Your task to perform on an android device: To keep track of the orders that have been left for shopping, use the adidas app's "my order" section.
Image 0: 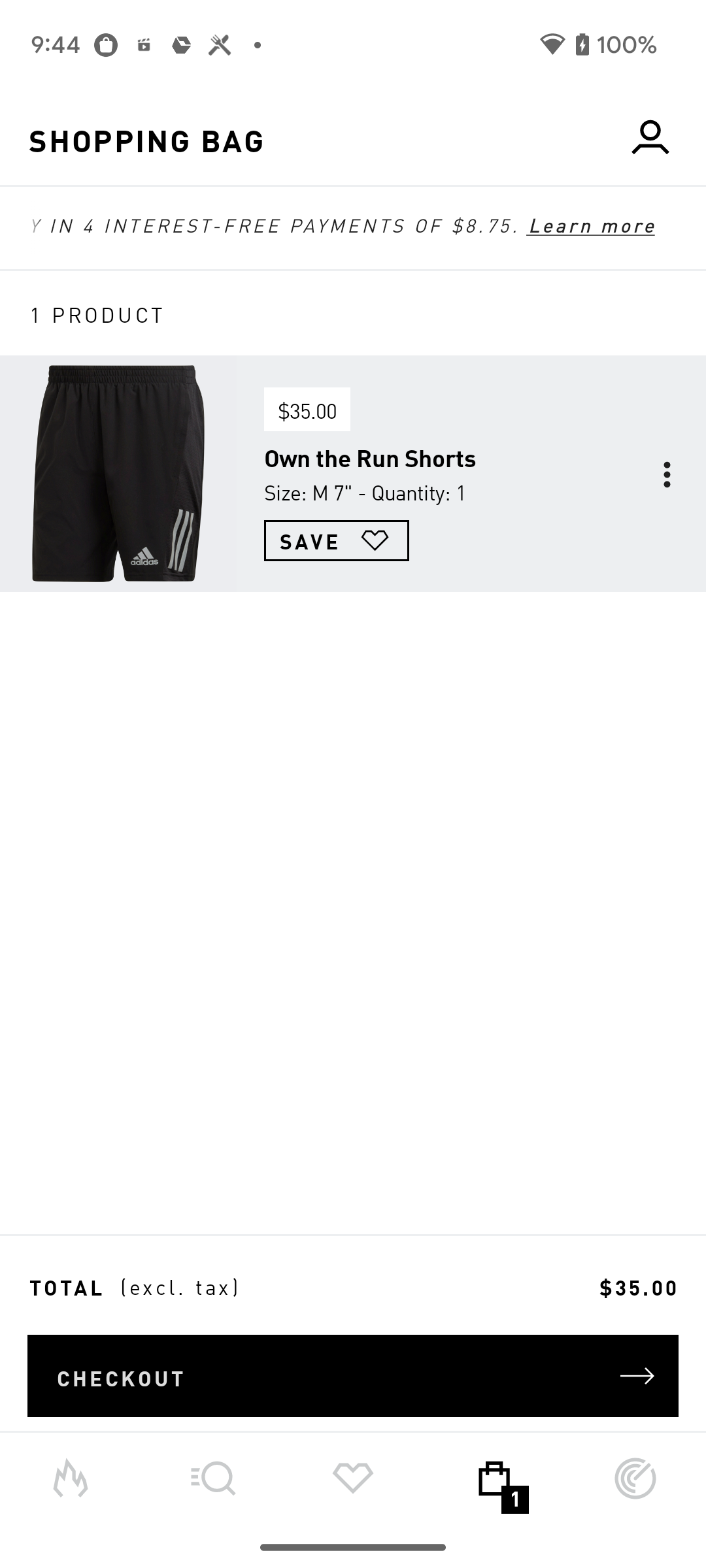
Click on the profile icon at the top right corner of the screen
Step 0: click (652, 139)
Image 1: 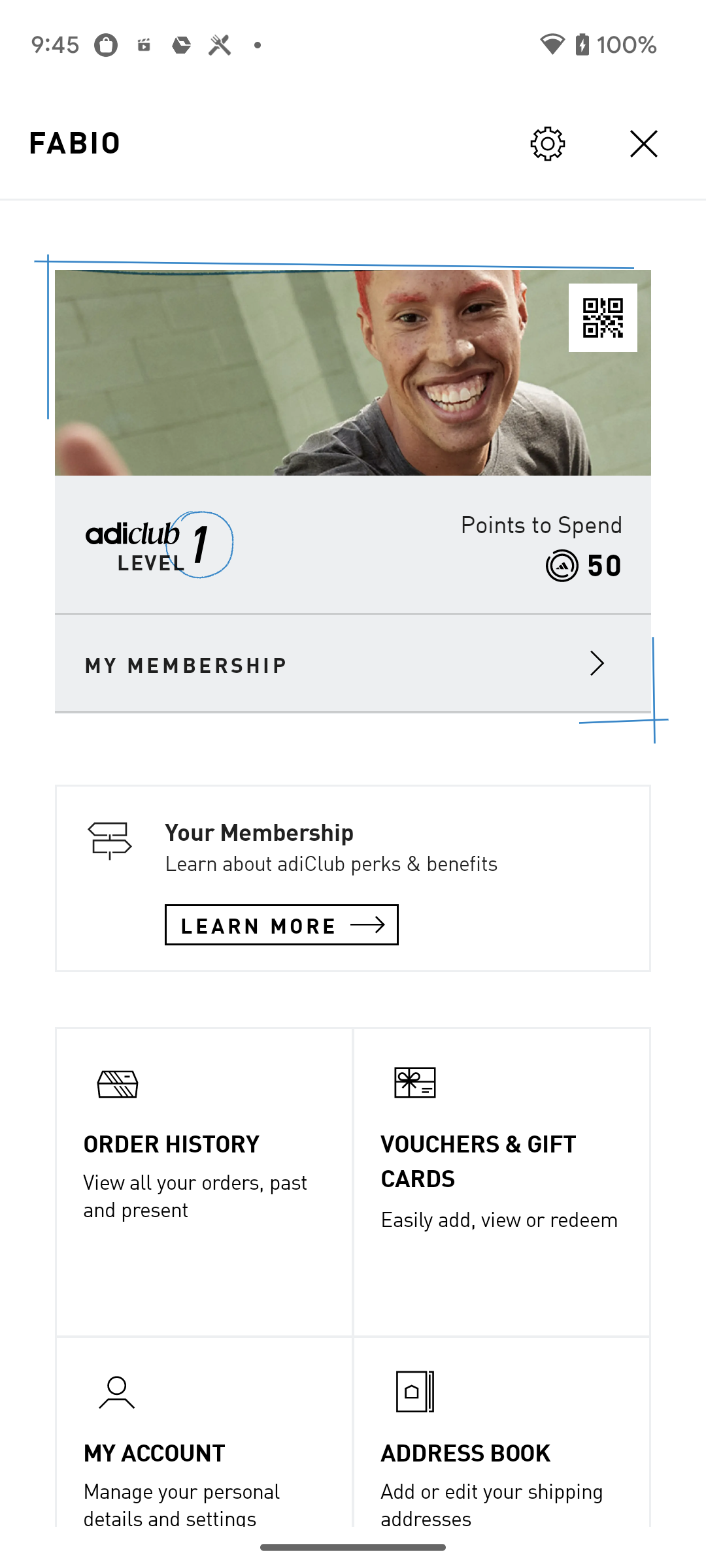
Click on ORDER HISTORY section
Step 1: click (171, 1141)